Your task to perform on an android device: Save the presentation as SOLAR ENERGY in the slides app.
Image 0: 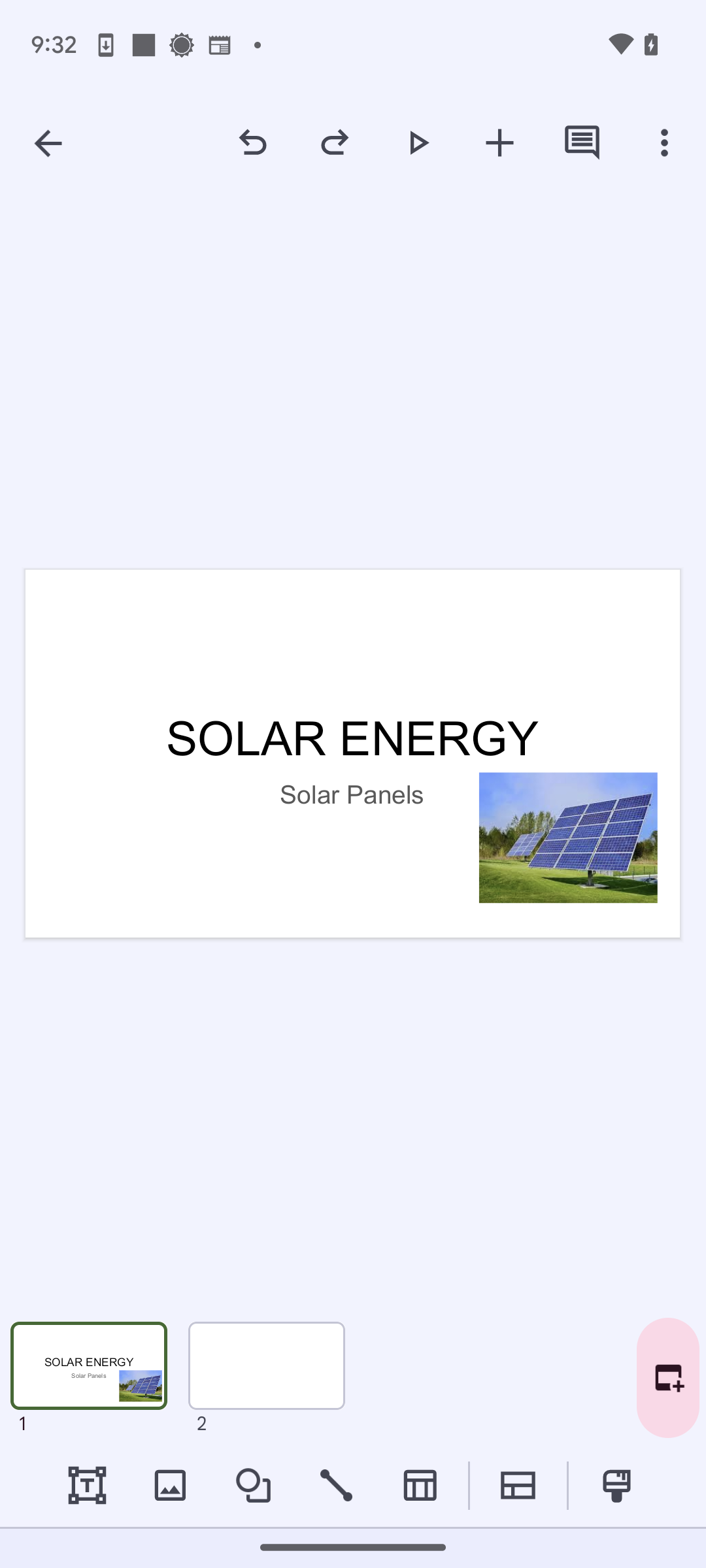
Click on the three dot menu at the top-right of the screen.
Step 0: click (664, 142)
Image 1: 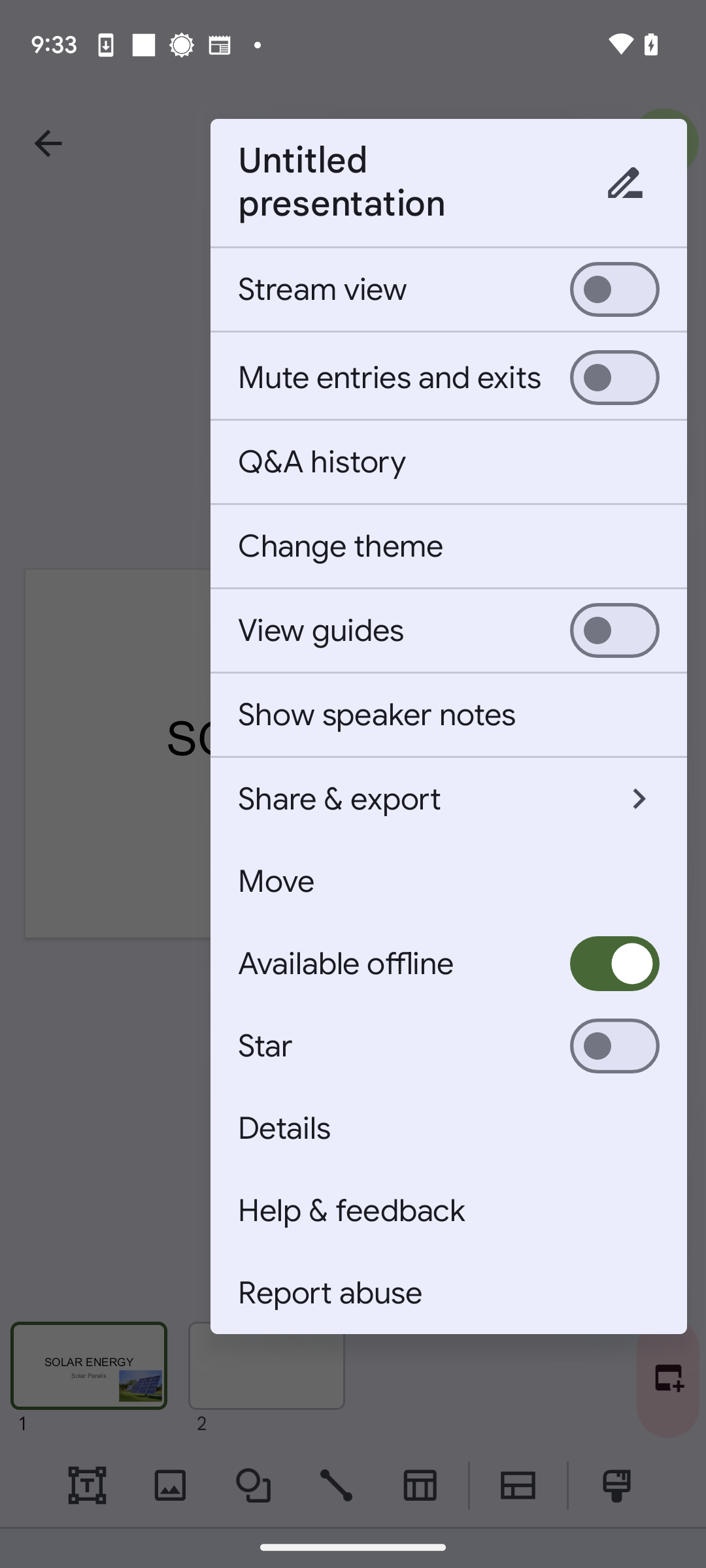
Click on the pen icon at the top.
Step 1: click (631, 182)
Image 2: 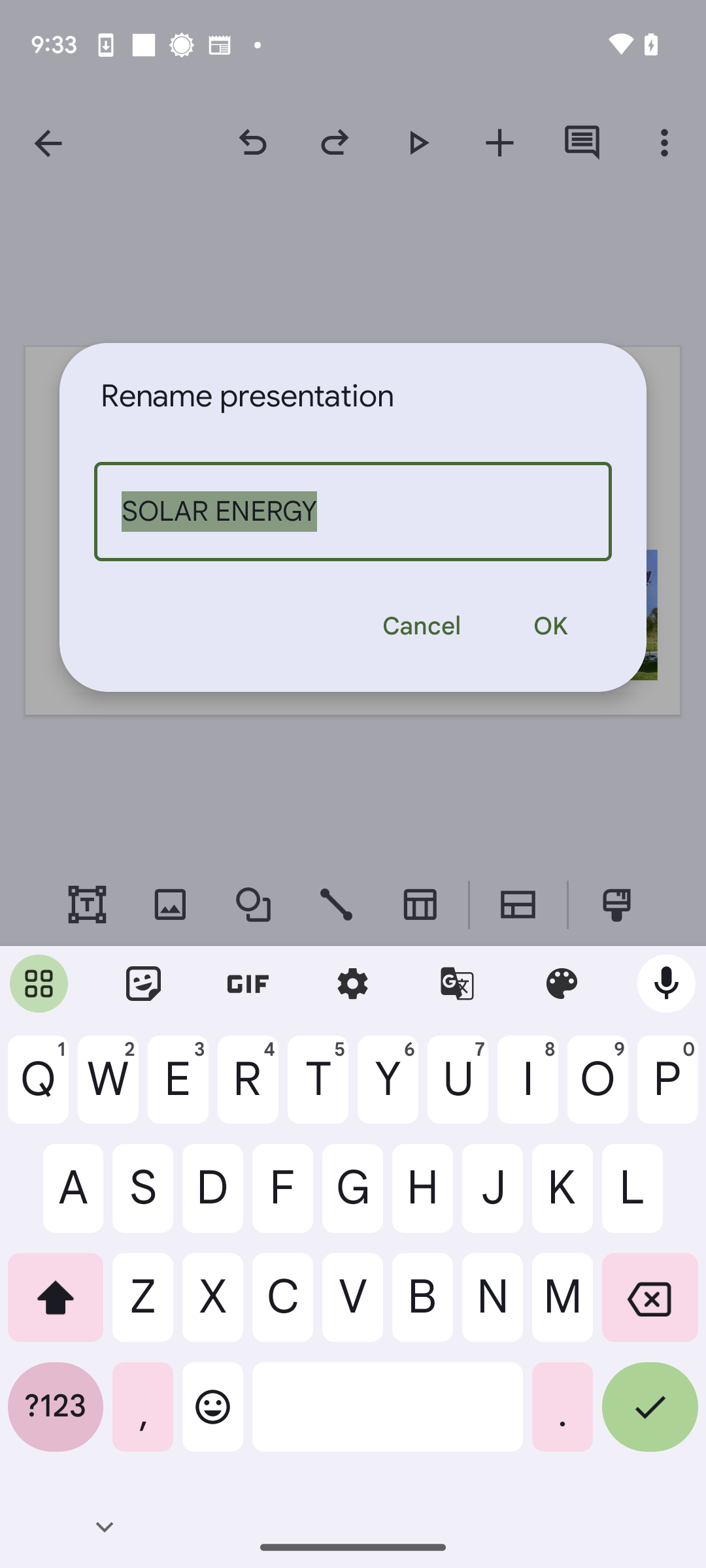
Click on OK.
Step 2: click (550, 627)
Image 3: 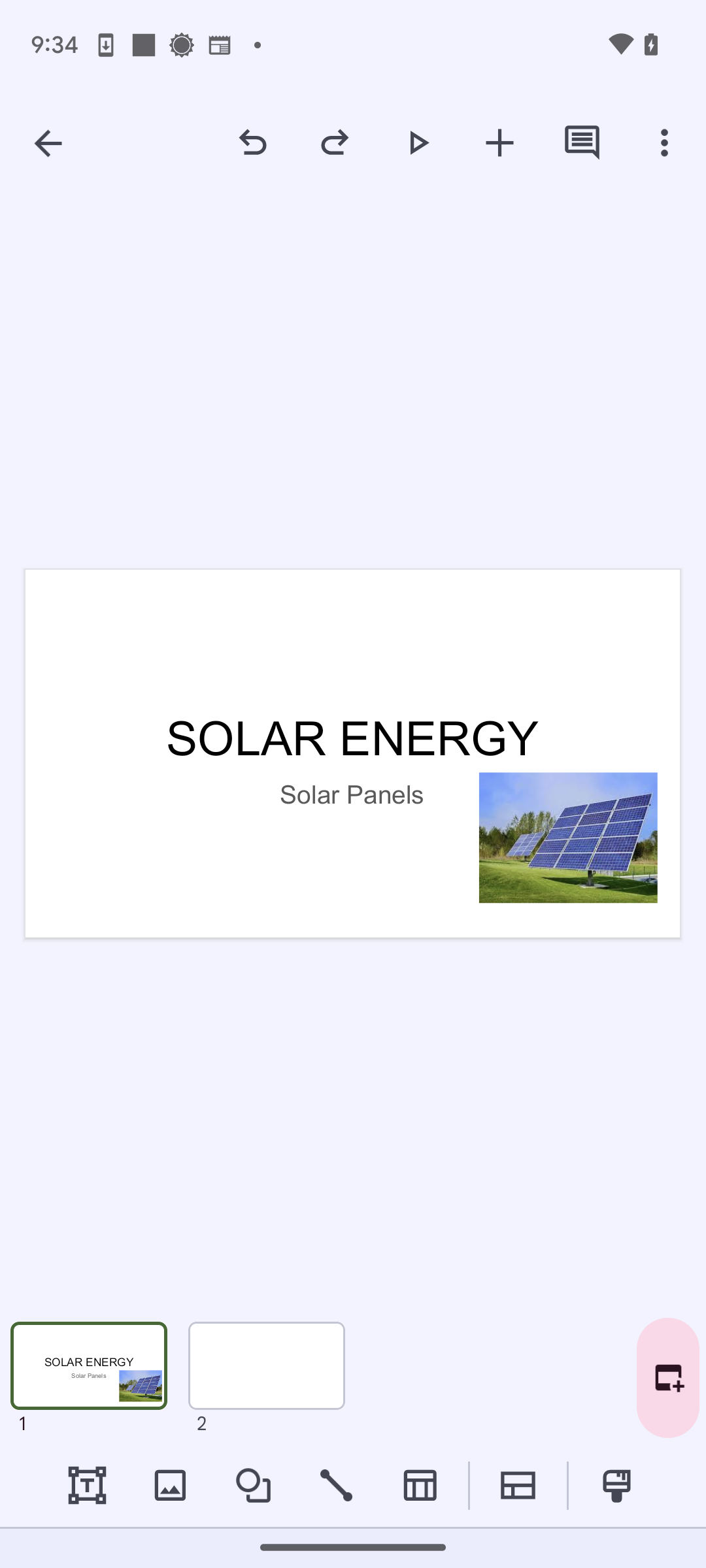
Go back to the home screen of the app.
Step 3: press back button
Image 4: 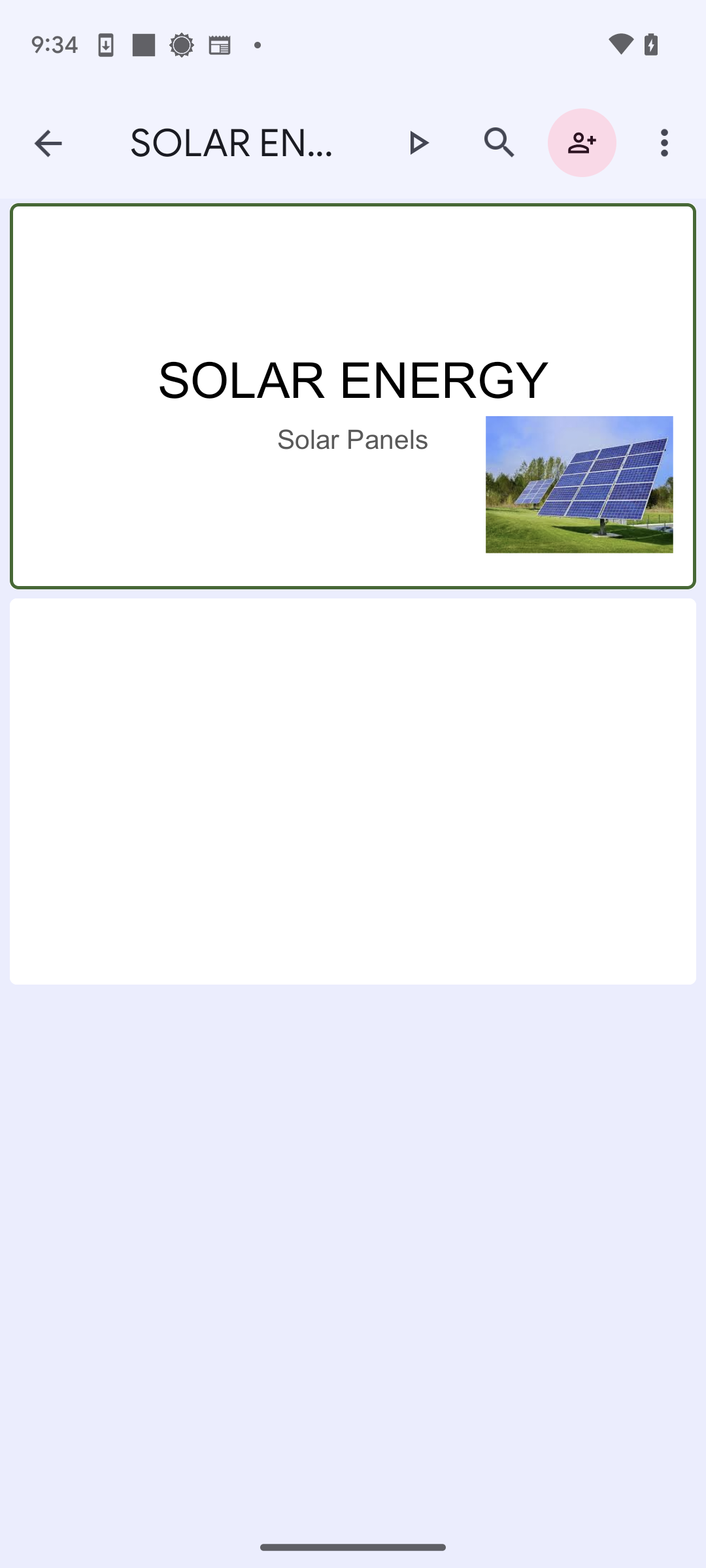
Go back to the home screen of the app.
Step 4: press back button